Your task to perform on an android device:    	 The folder named Jitendra was created by me. I want to delete this folder.
Image 0: 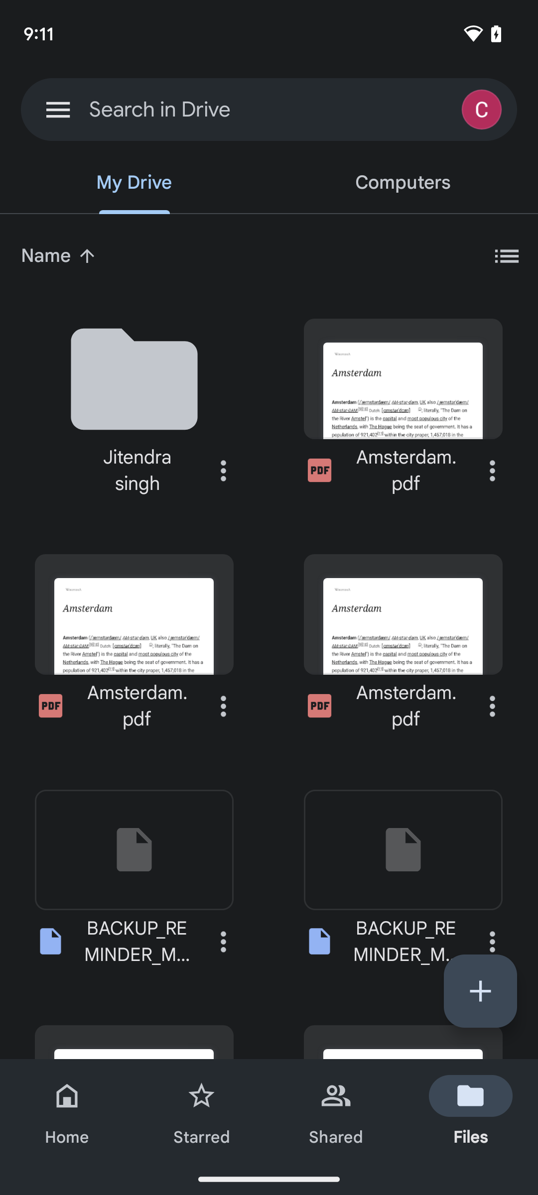
Tap the file icon present on the screen.
Step 0: click (471, 1111)
Image 1: 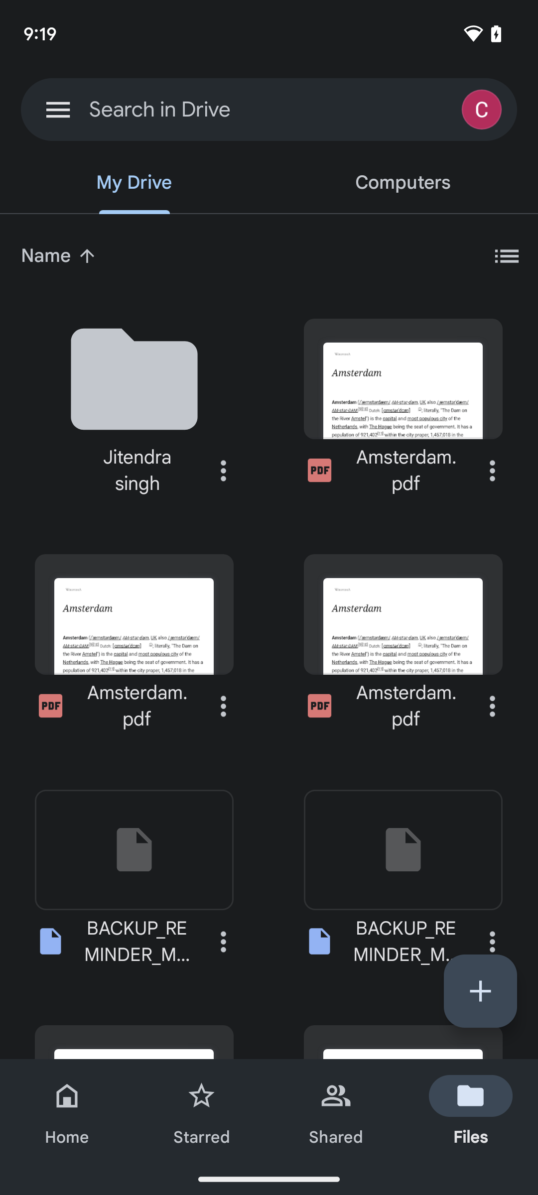
Tap on the Jitendra Singh folder present on the screen.
Step 1: click (223, 470)
Image 3: 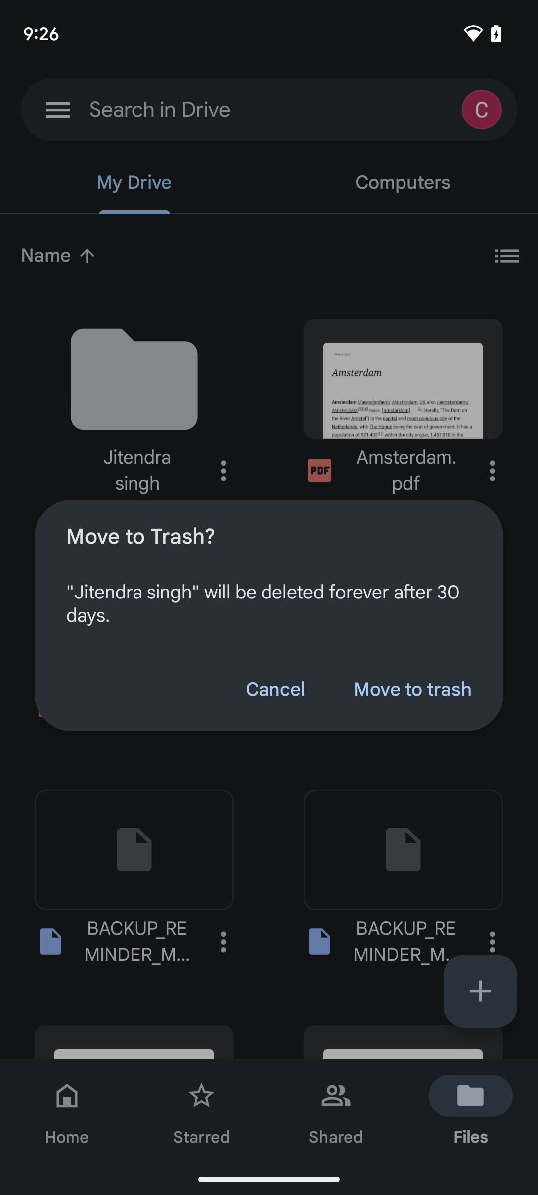
Tap on remove.
Step 3: click (412, 690)